Your task to perform on an android device: Add a bookmark to the current open page of the book The Hunger Games: The Ballad of Songbirds and Snakes by Suzanne Collins on the Kindle app.
Image 0: 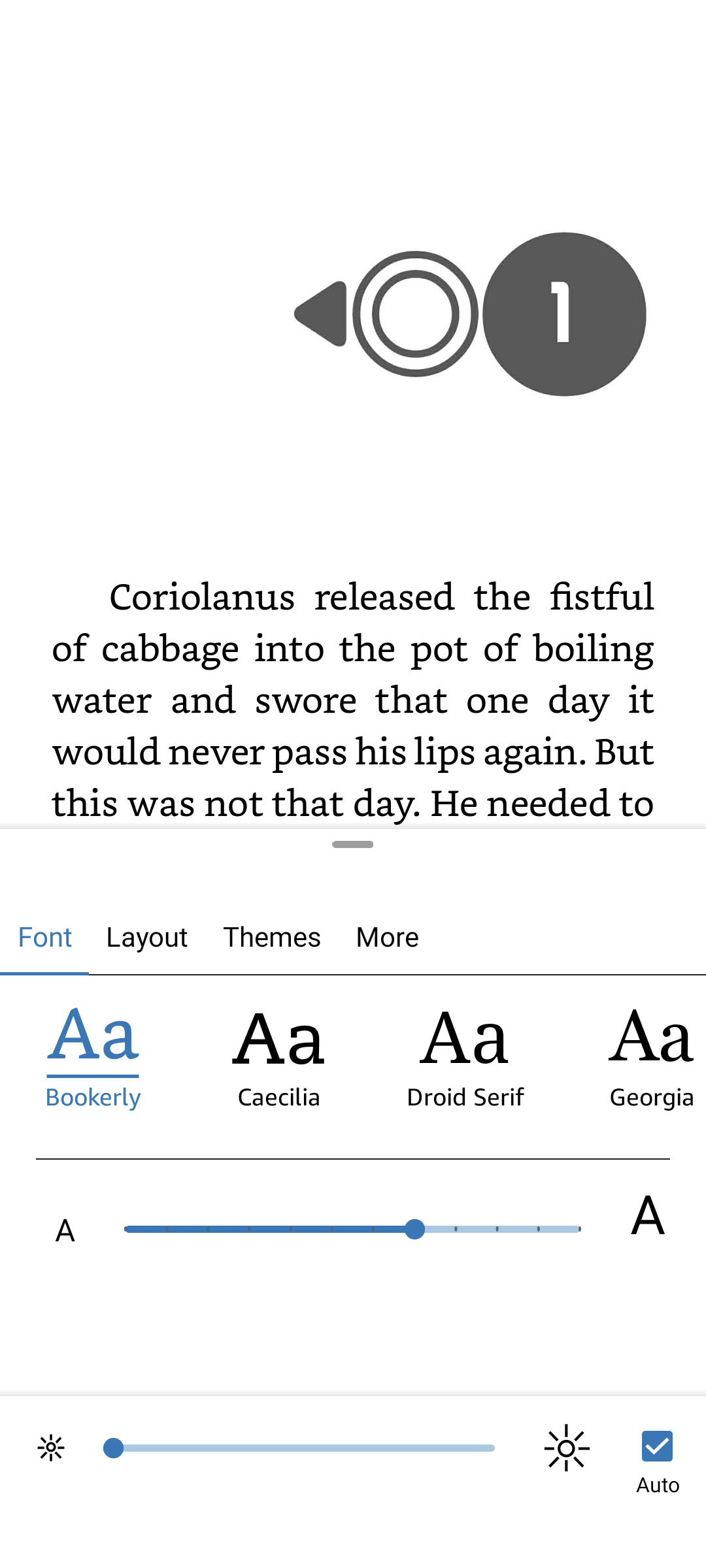
Go back to the page.
Step 0: press back button